Your task to perform on an android device: My old sports shoes are broken, so I need new ones for my gym workouts. Use the Limeroad app to find men's sports shoes.
Image 0: 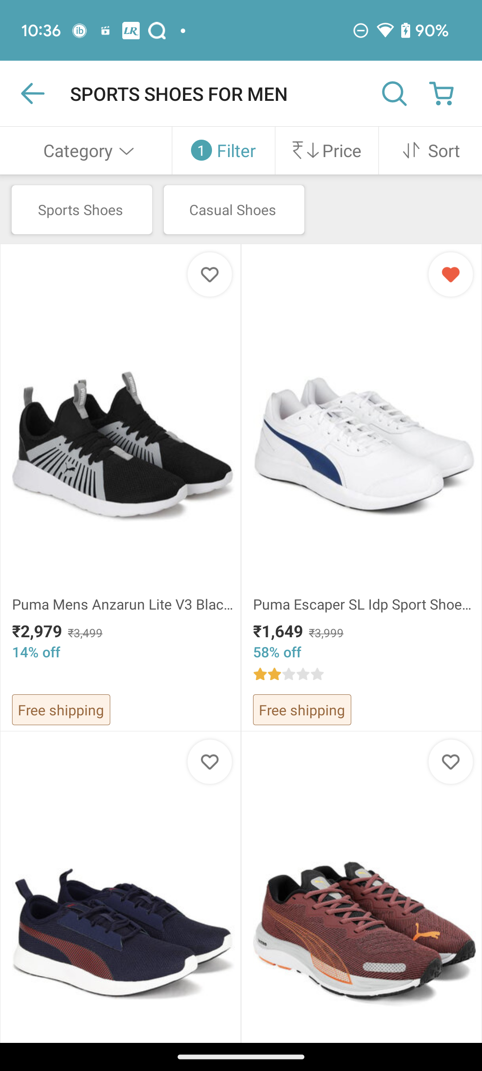
Open Limeroad App
Step 0: open app "Limeroad"
Image 1: 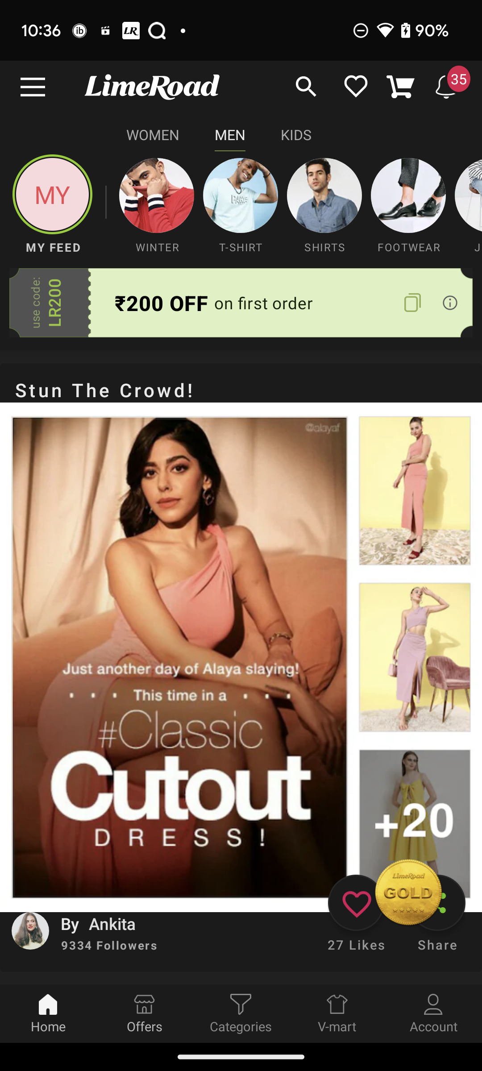
Click on the search icon at the top of the screen
Step 1: click (306, 87)
Image 2: 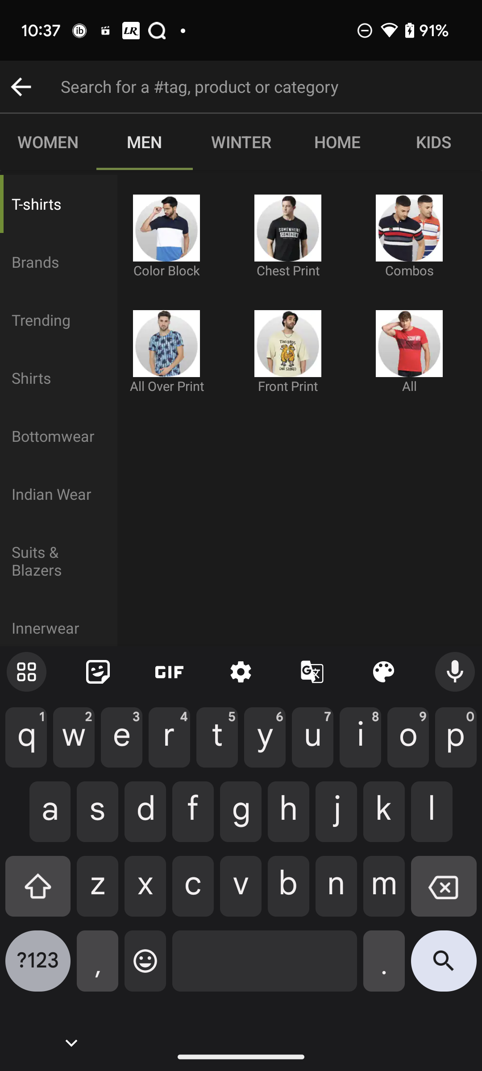
search for sports shoes
Step 2: type "Sports Shoes"
Image 3: 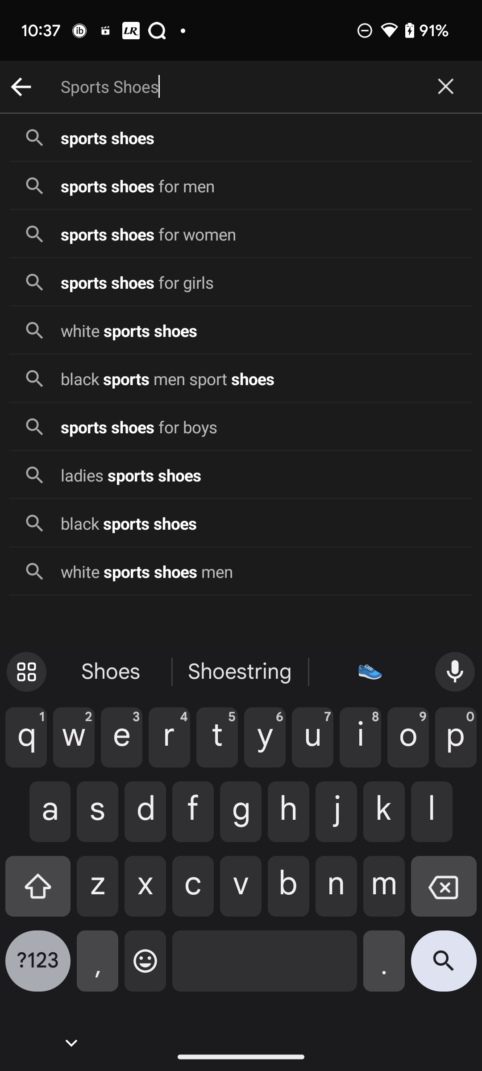
Click on Sports Shoes for men from the search suggestions
Step 3: click (137, 186)